Your task to perform on an android device: Open Xe app, Track USD Dollar to Indian INR exchange rate history along with set up alerts to be notified when the currency exchange rate changes
Image 0: 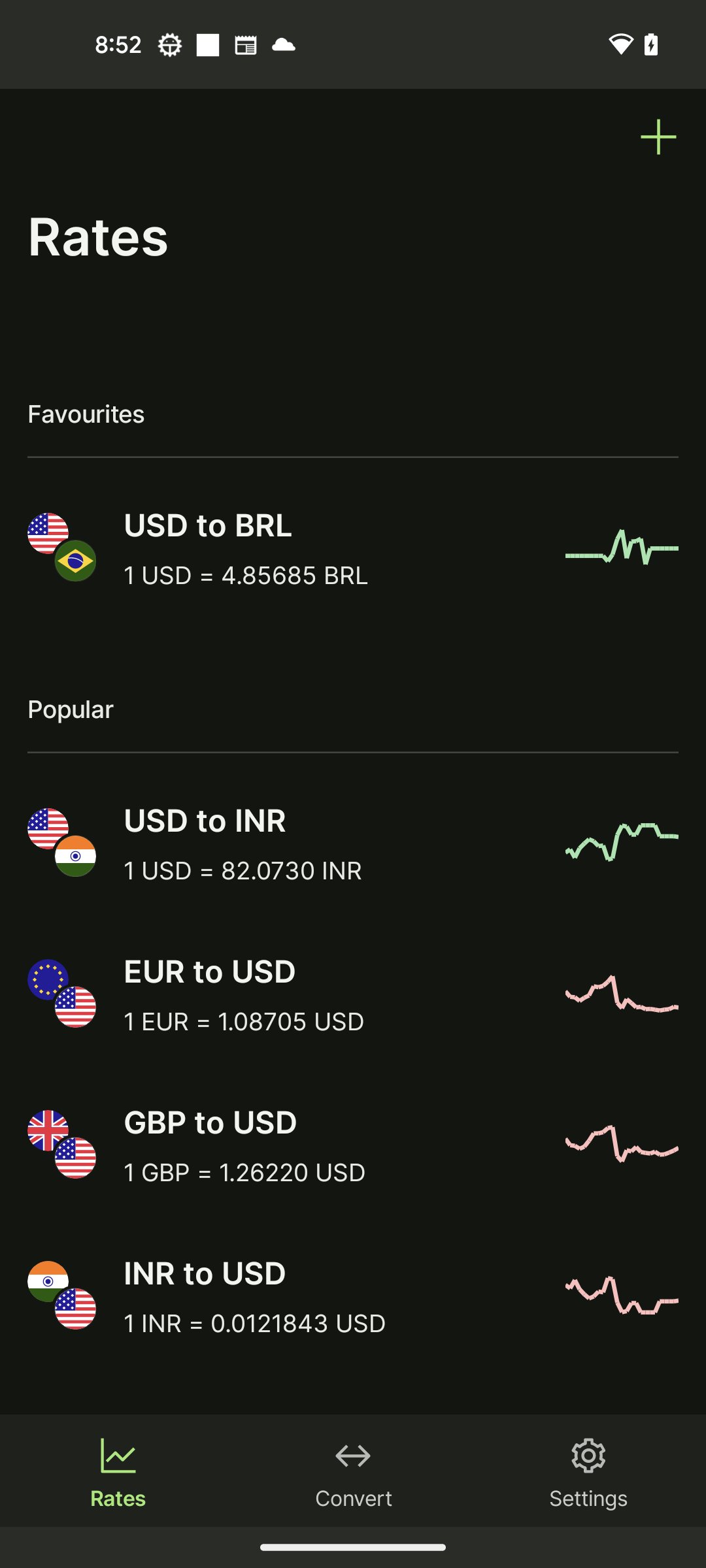
Open Xe app
Step 0: open app "Xe"
Image 1: 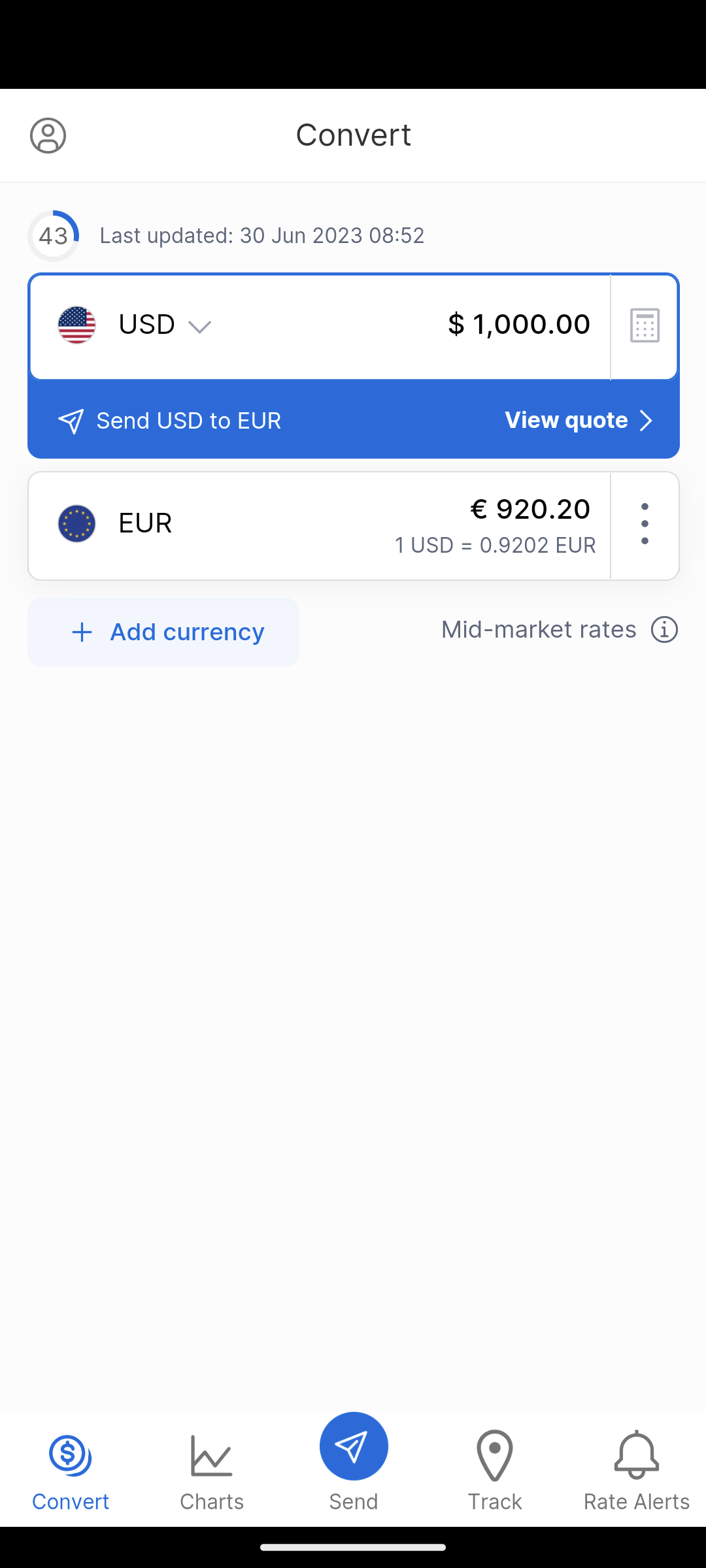
Click on the Charts section at the bottom of the screen
Step 1: click (212, 1469)
Image 3: 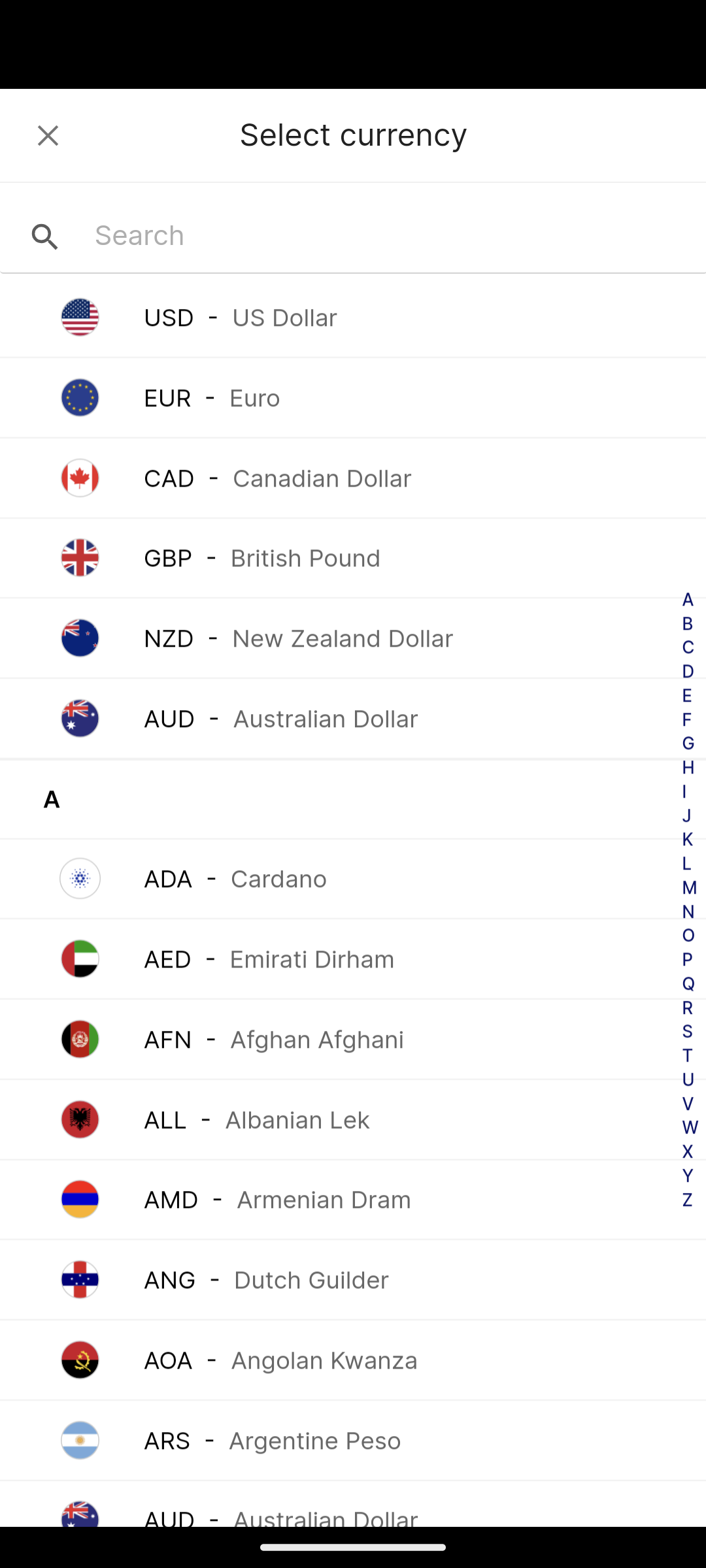
Click on the Search bar at the top of the screen
Step 3: click (169, 268)
Image 4: 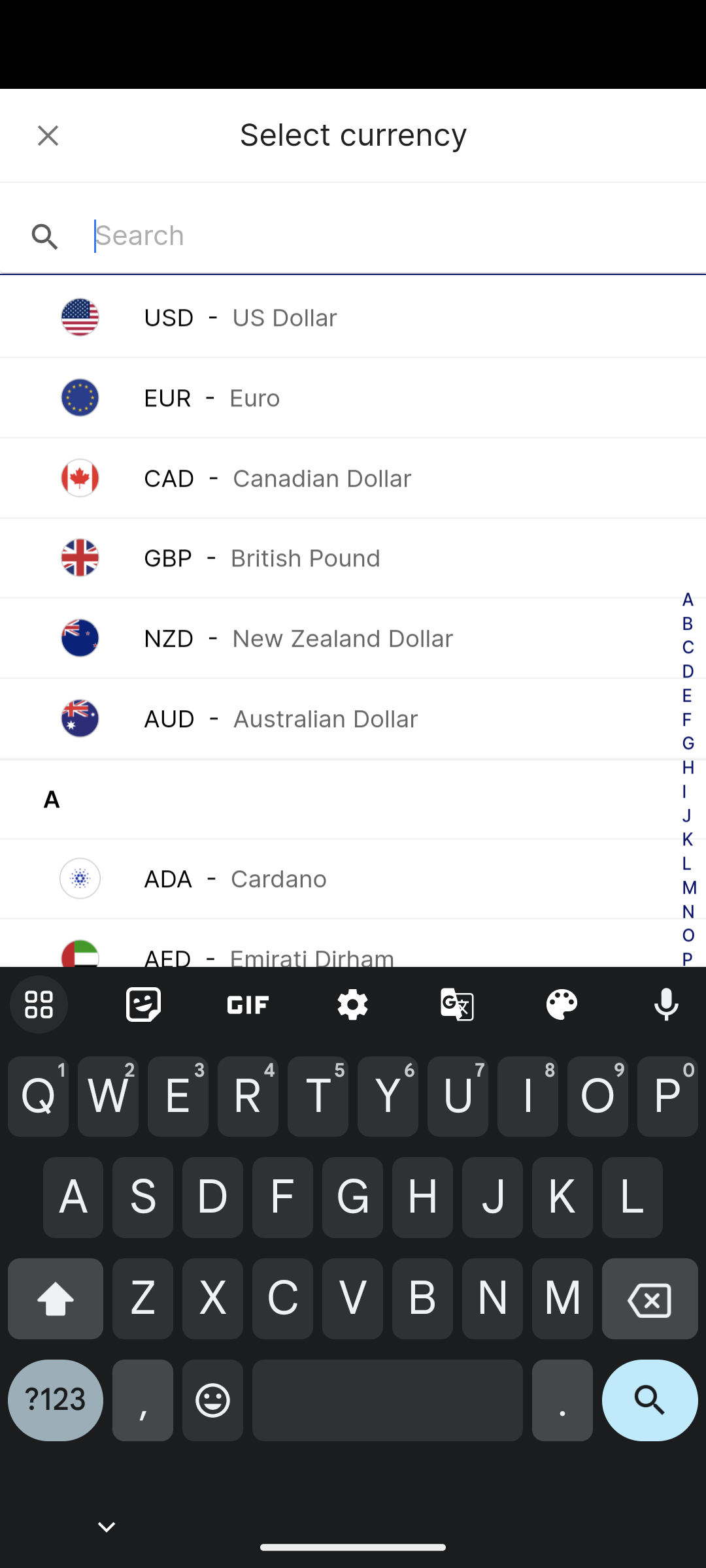
Search for INR
Step 4: type "INR"
Image 5: 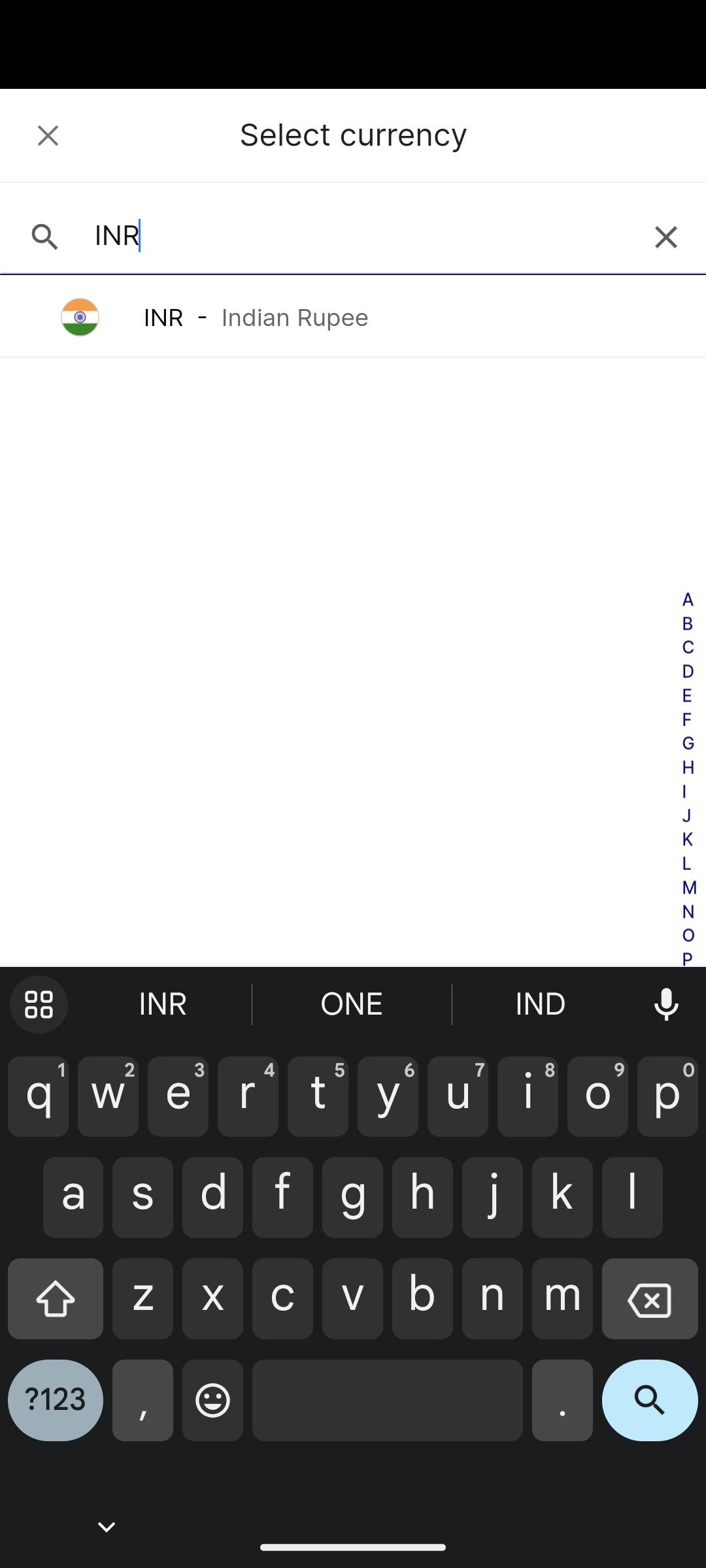
Click on the INR - Indian rupee from the search result
Step 5: click (169, 268)
Image 7: 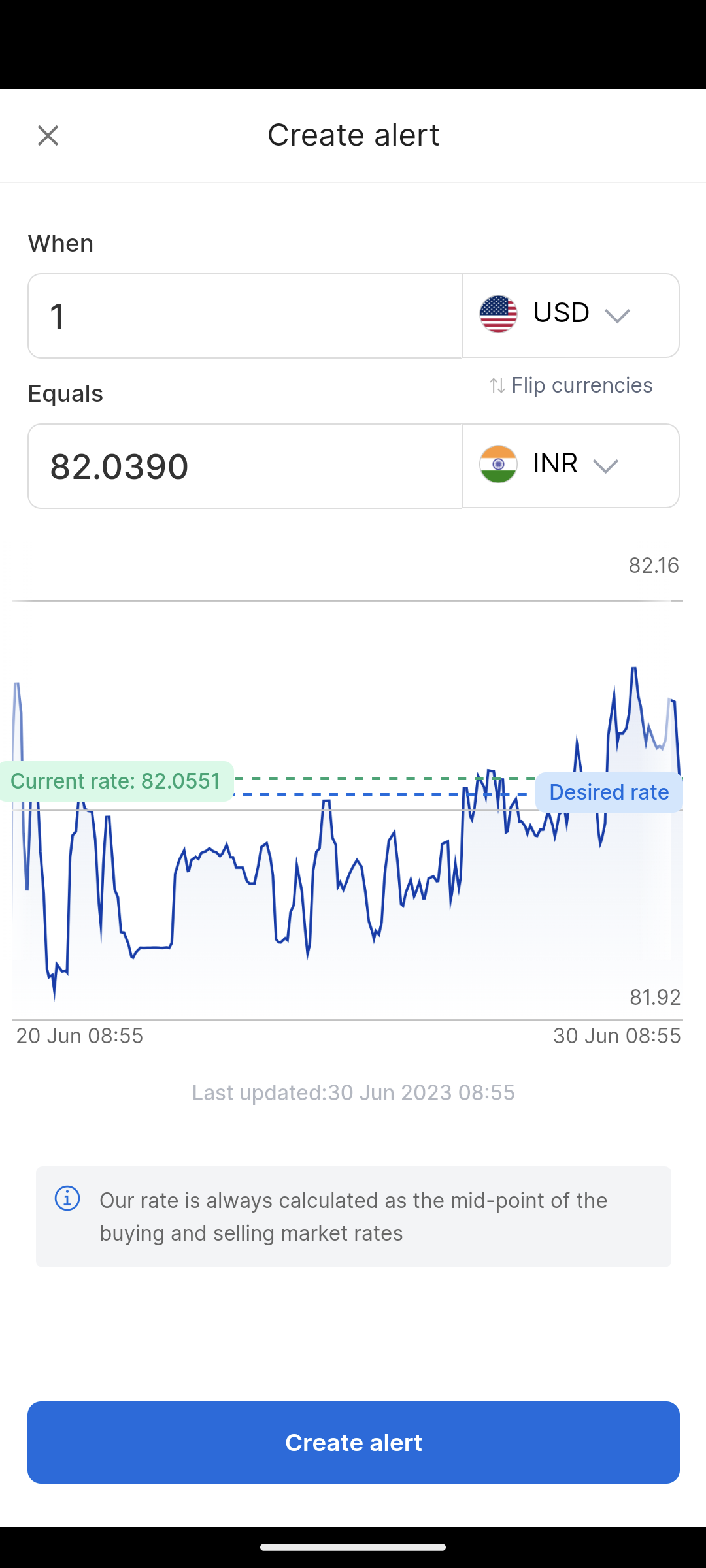
Click on the Create alert button at the bottom of the screen
Step 7: click (352, 1446)
Image 8: 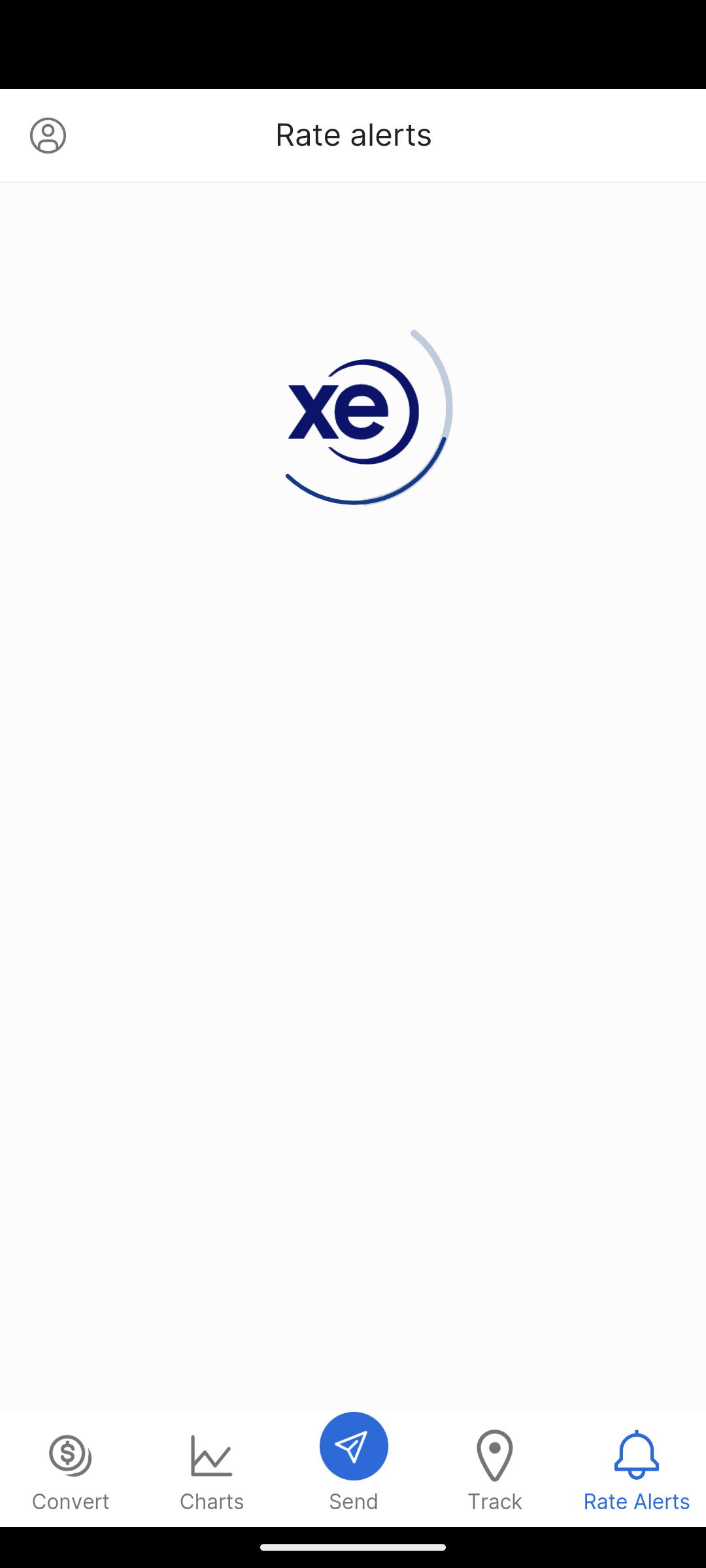
Click on the Create alert button at the bottom of the screen
Step 8: wait